Your task to perform on an android device: I also want to search for hotels to stay at after reaching Berlin. I'm looking for a hotel with a single room, and the stay dates are January 1, 2024, to January 5, 2024, so search for the hotel in Berlin, Germany, for a stay on these days in the Google app.
Image 0: 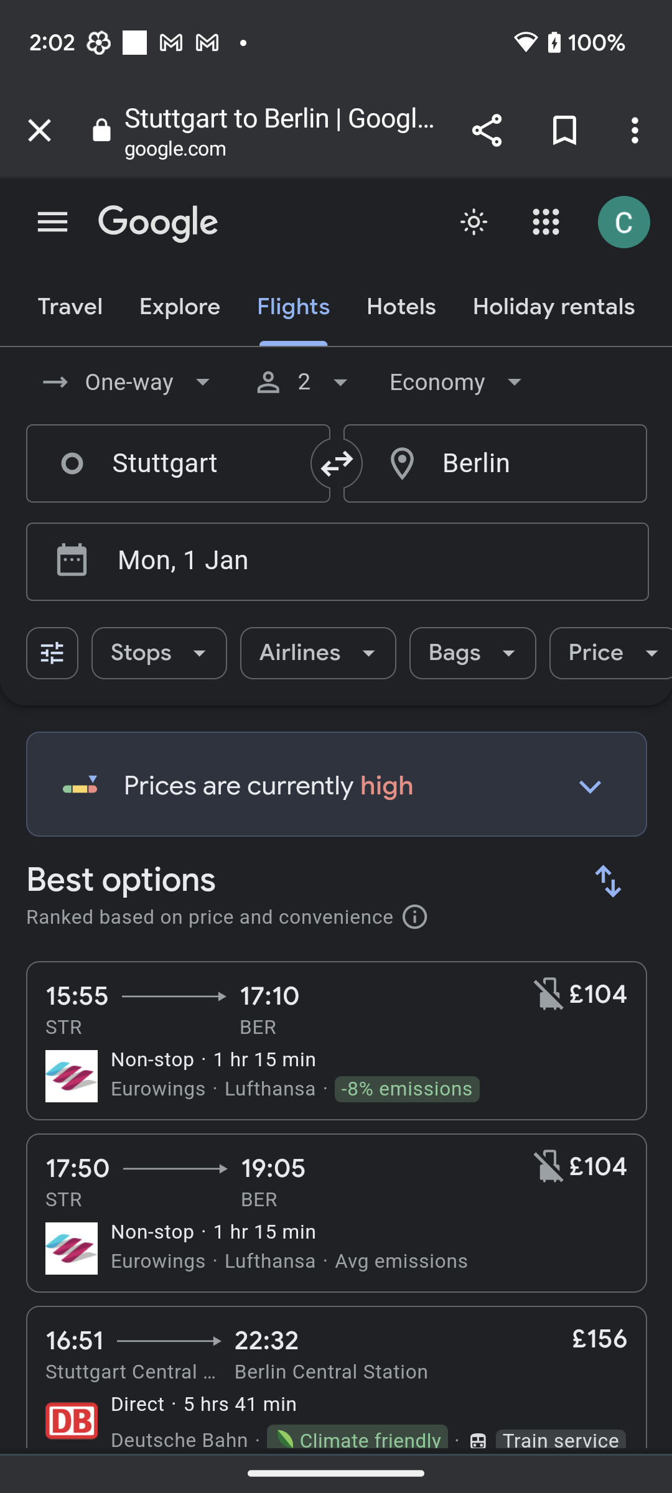
Click on the Hotels tab to search for the hotels.
Step 0: click (401, 306)
Image 1: 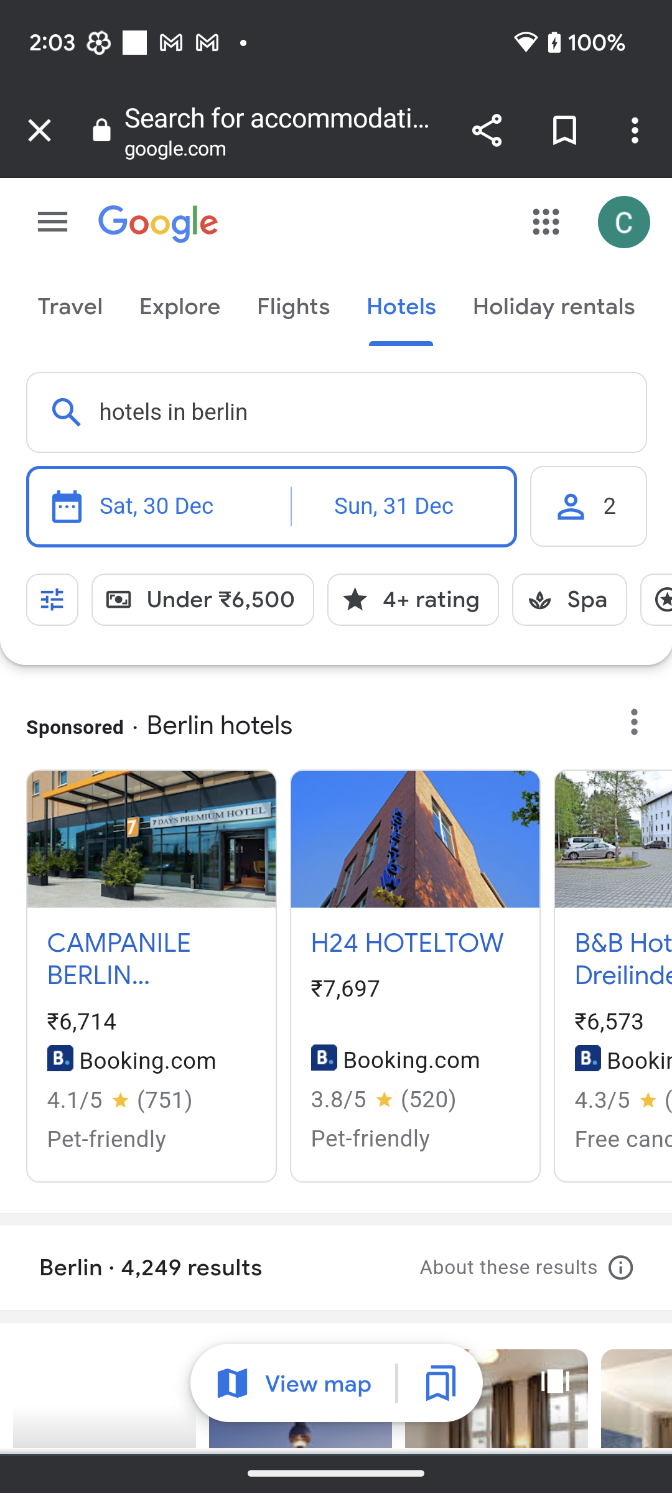
Click on the search bar to enter the location.
Step 1: click (337, 412)
Image 2: 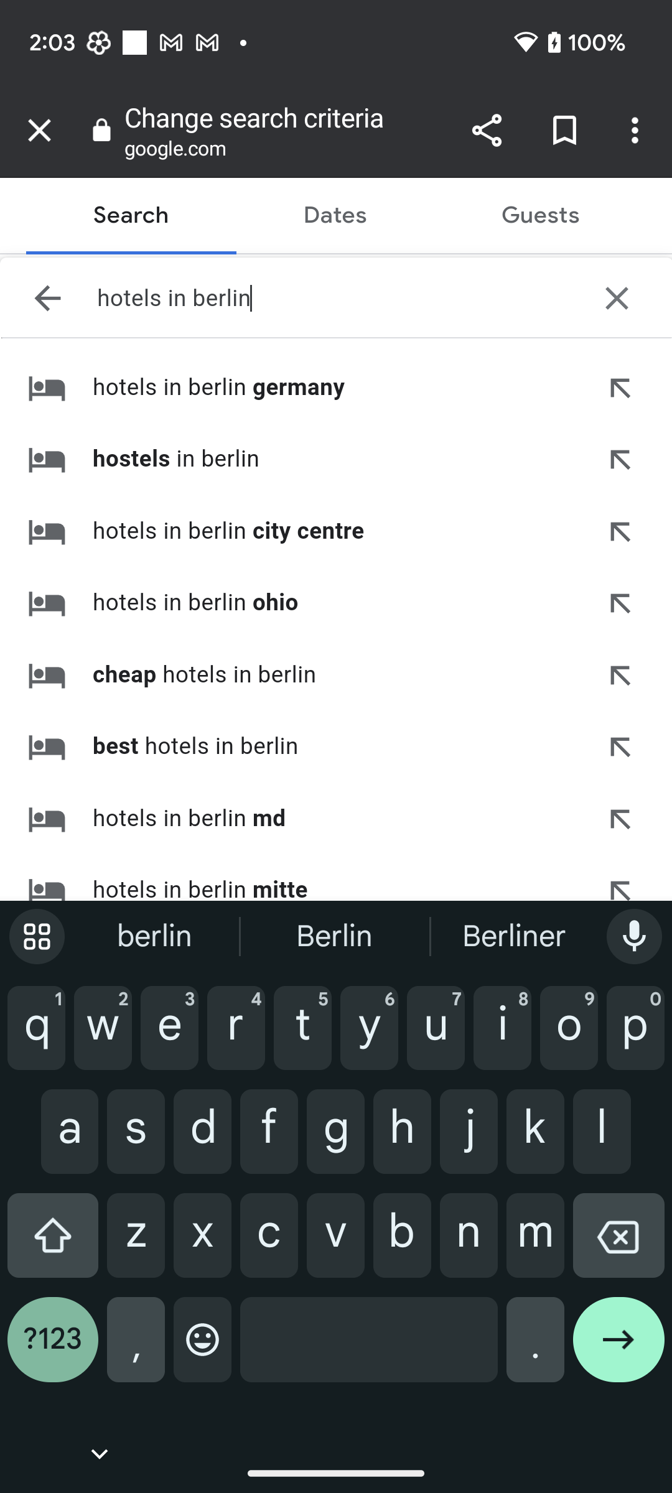
Click on the cross icon of the search bar to clear the search bar.
Step 2: click (616, 298)
Image 3: 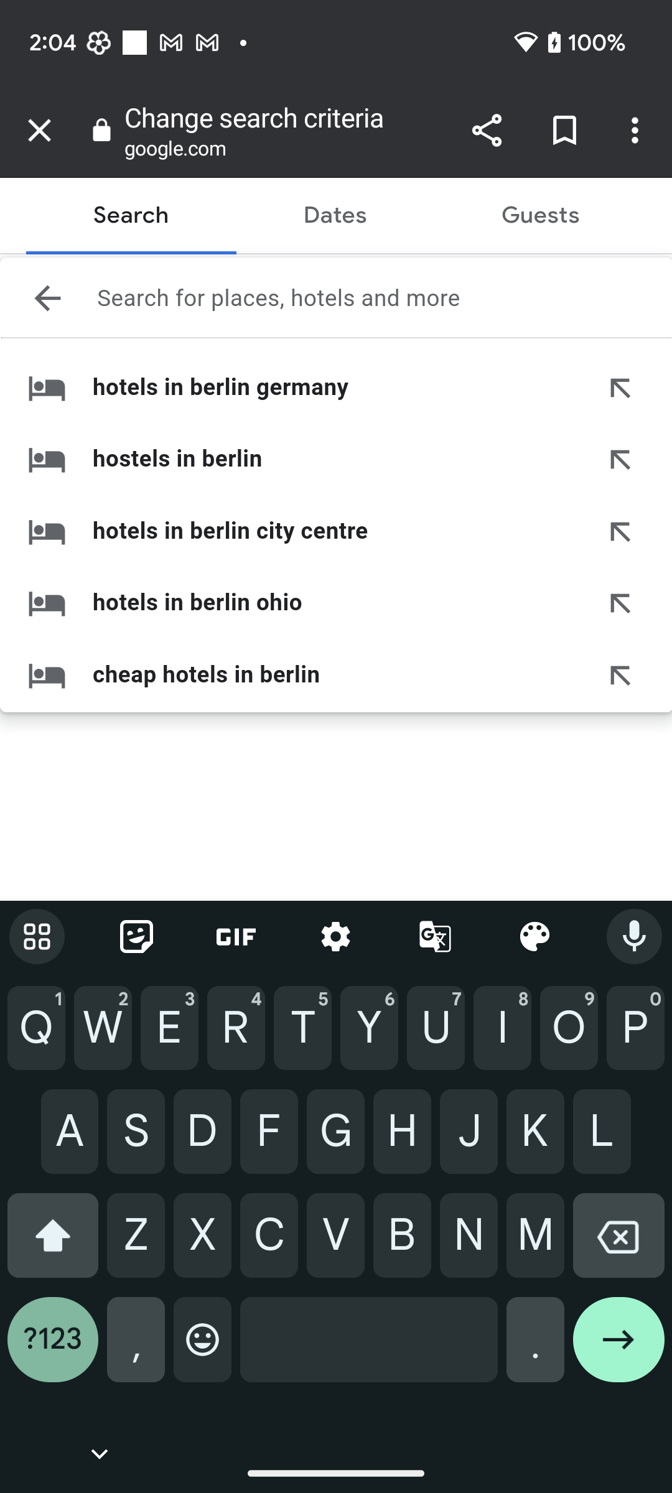
Type Hotels in Berlin in the search bar to search for the hotels.
Step 3: type "Hotels in Berlin"
Image 4: 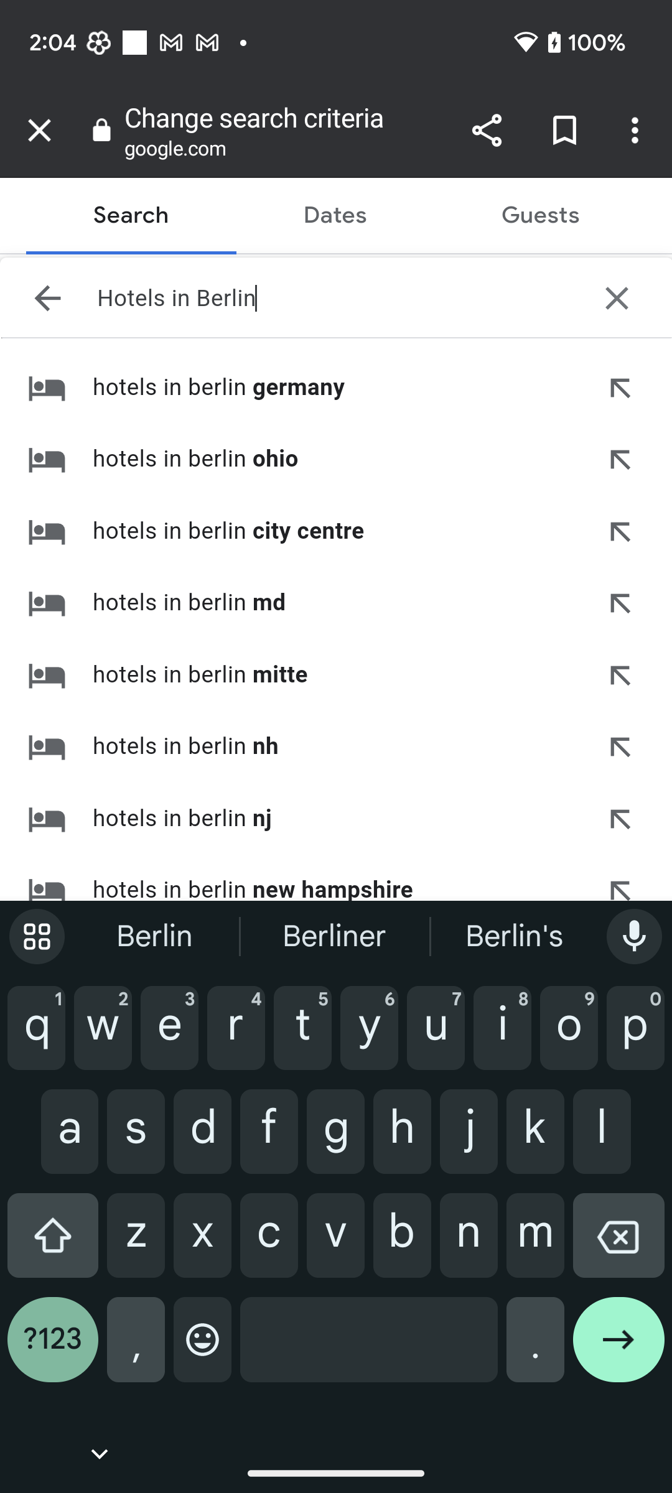
Click on the right arrow button at the bottom right corner of the screen to search for the hotels.
Step 4: click (618, 1349)
Image 6: 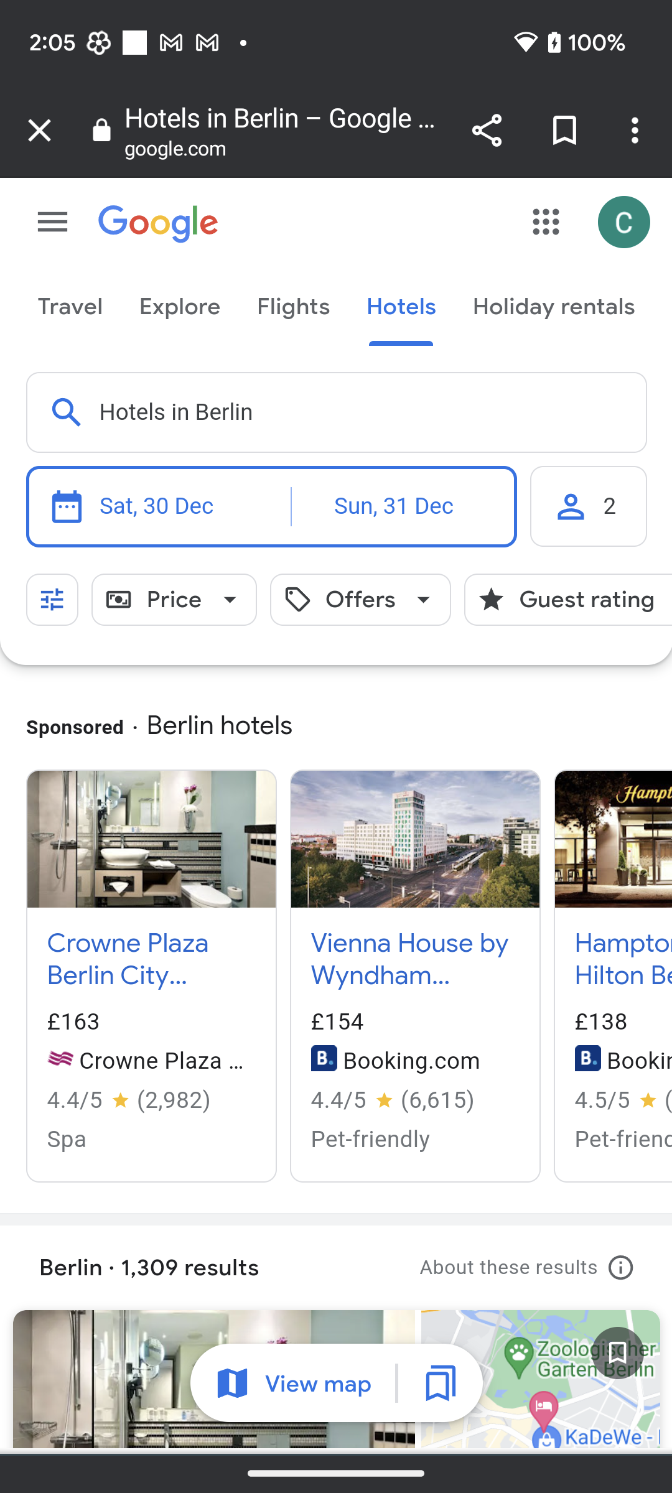
Click on the date section to select the check in date.
Step 6: click (156, 505)
Image 7: 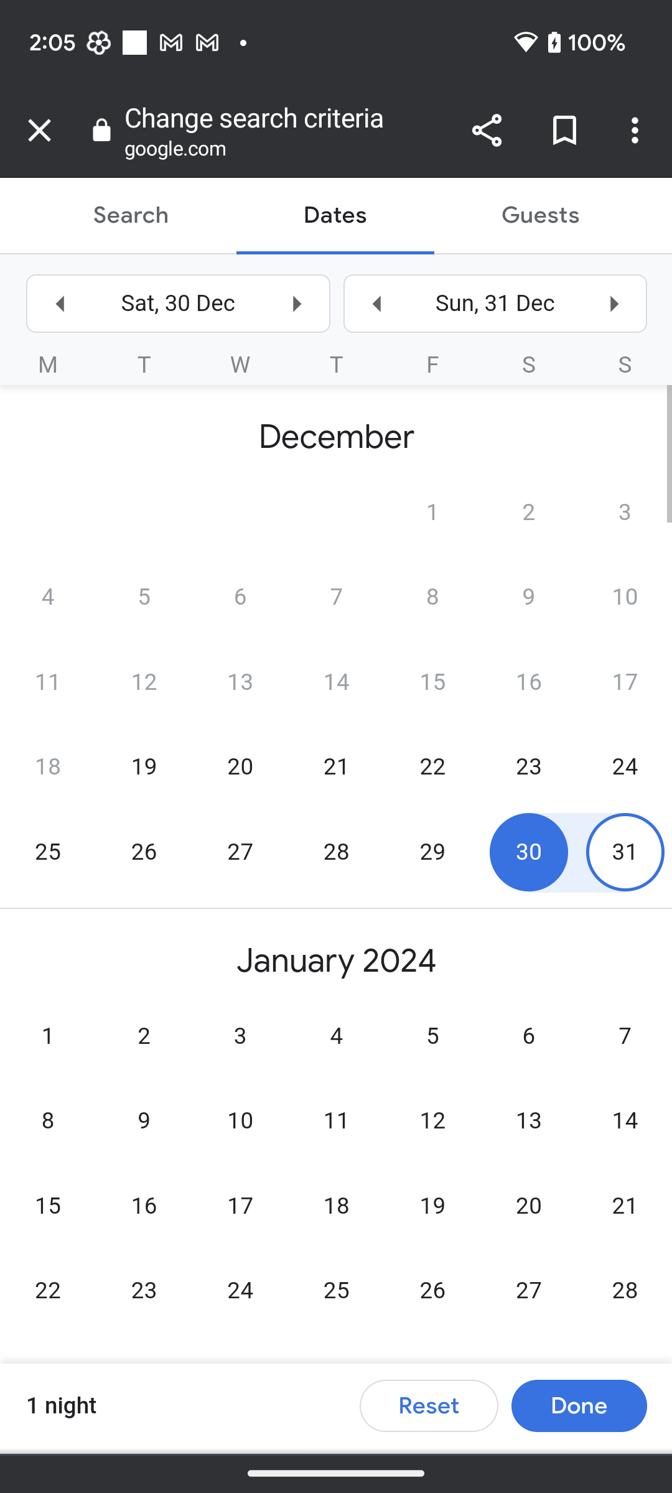
Click on January 1 to select the check in date.
Step 7: click (337, 812)
Image 8: 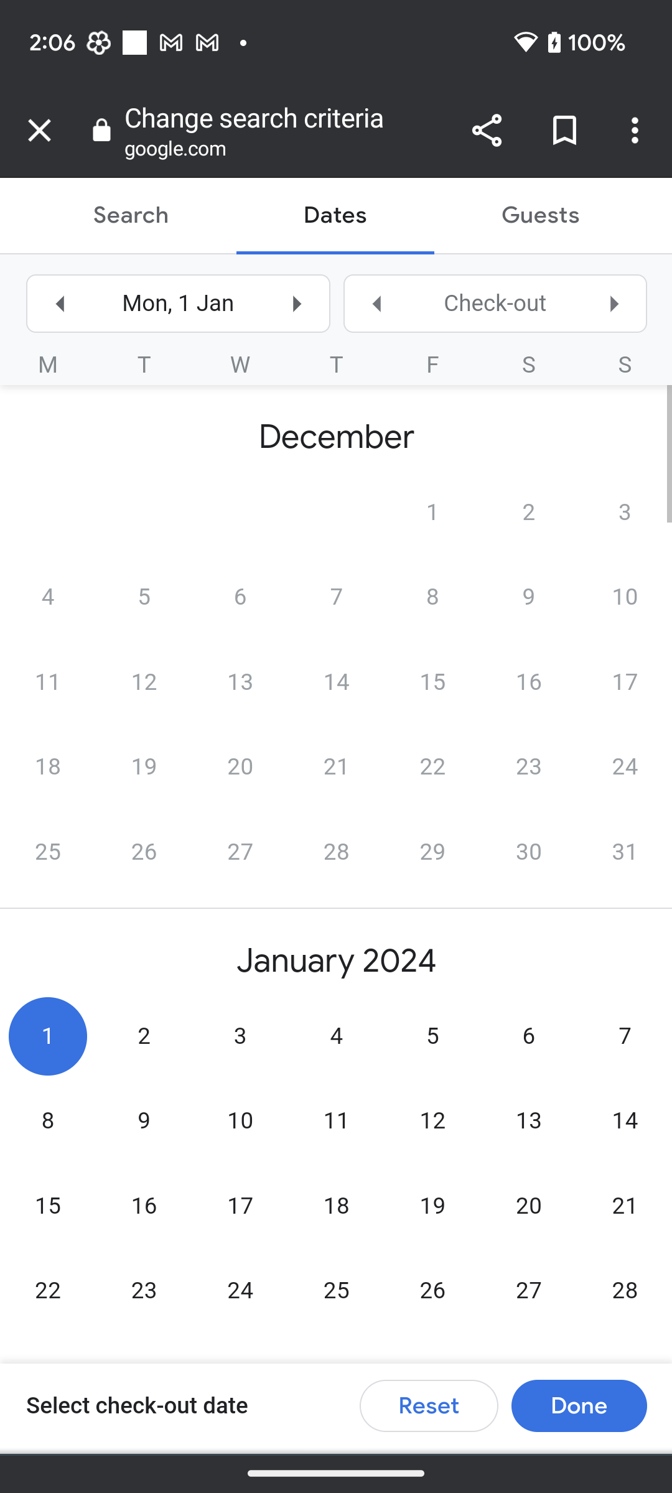
Click on January 5 to select the check out date
Step 8: click (337, 812)
Image 9: 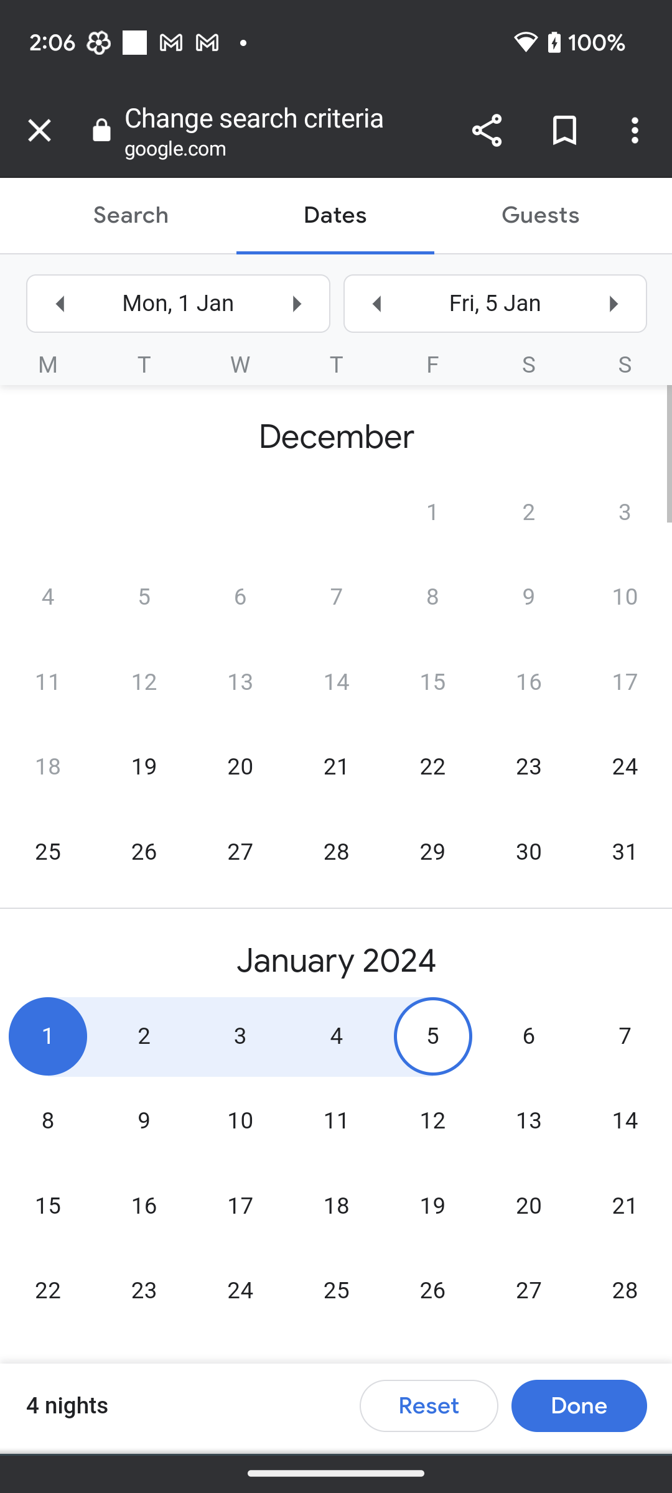
Click on the Done button to confirm the stays dates.
Step 9: click (579, 1405)
Image 10: 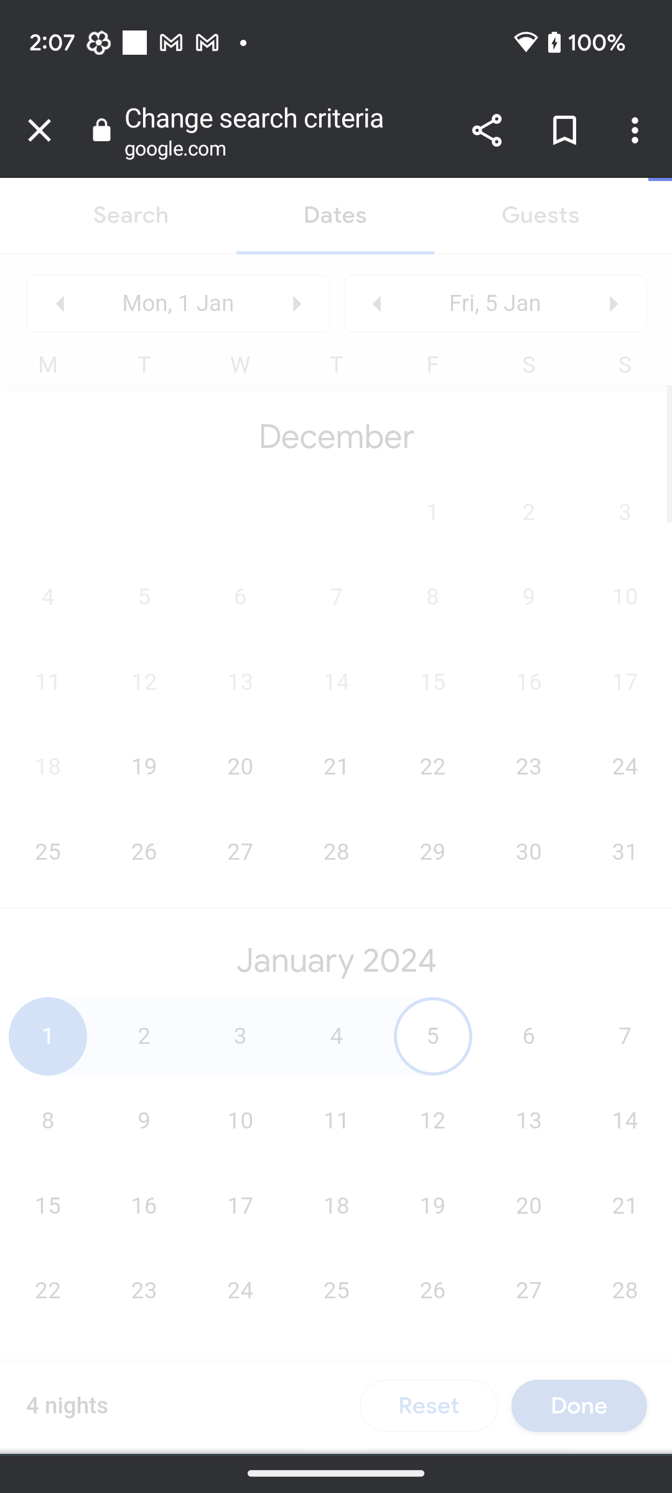
Click on the Done button to confirm the stays dates.
Step 10: wait
Image 11: 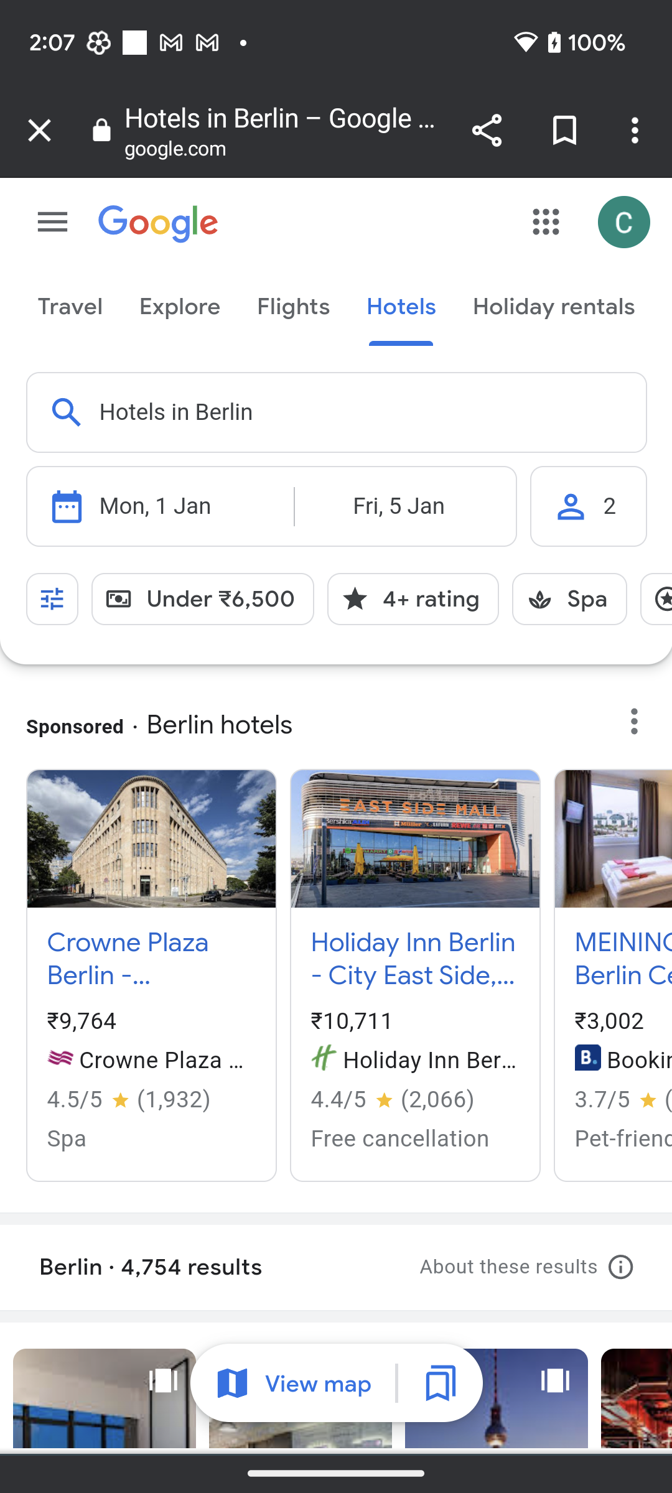
Scroll down to view more hotels.
Step 11: scroll down